Your task to perform on an android device: In the Insight Timer app, I should track my progress if I want to keep myself motivated to meditate.
Image 0: 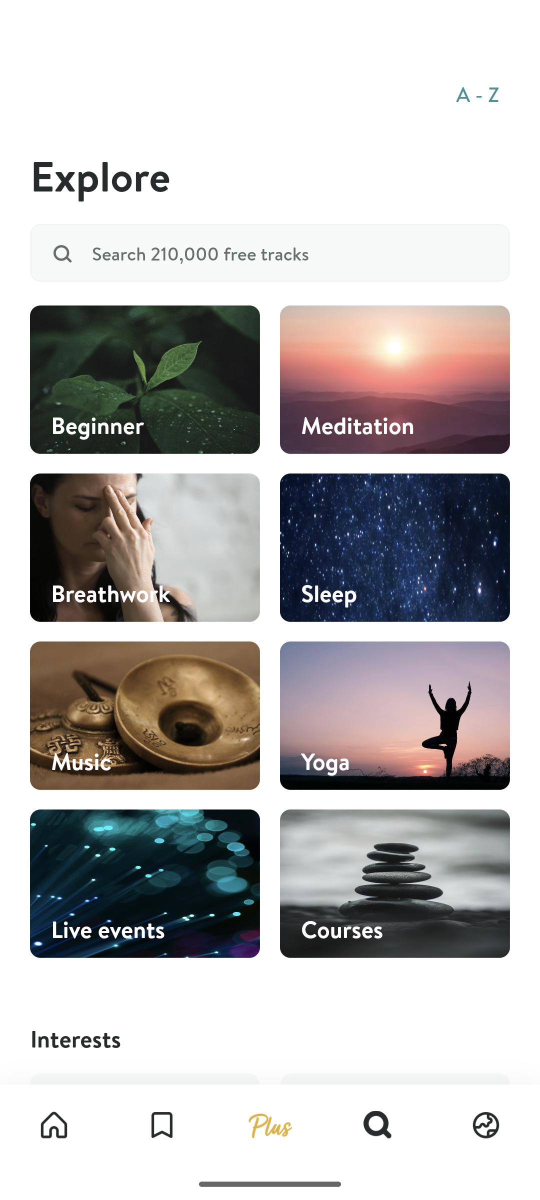
Click on the Home icon
Step 0: click (54, 1126)
Image 1: 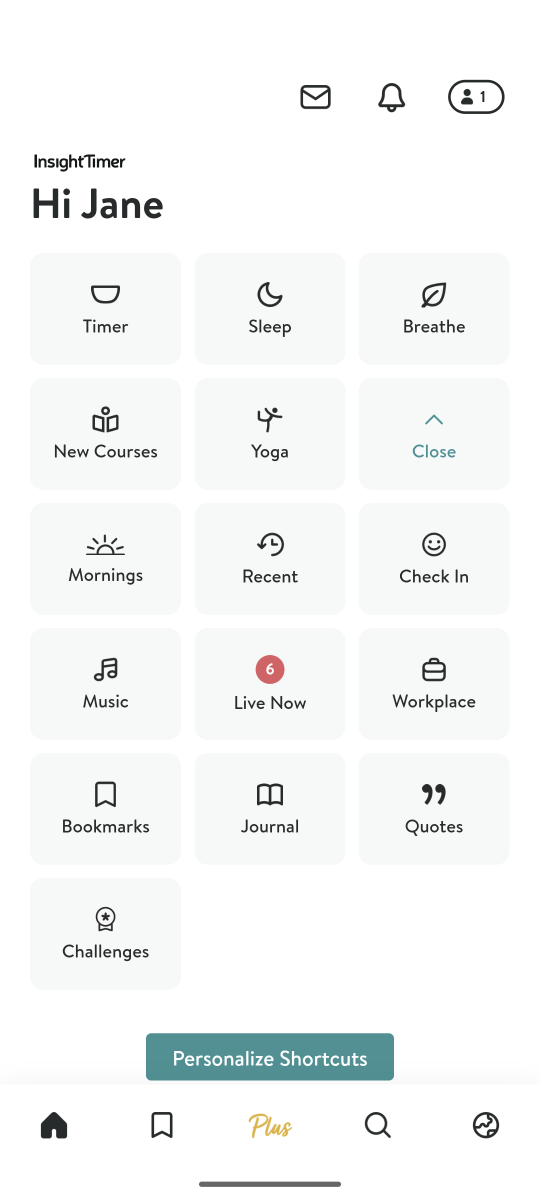
Click on the profile icon at the top right corner of the screen 
Step 1: click (475, 96)